Your task to perform on an android device: I need to know how much progress I've made, so I want to keep track of the progress report on the Khan Academy app.
Image 0: 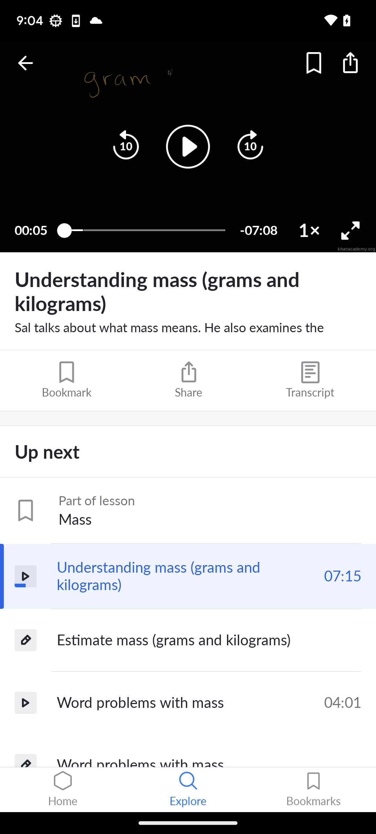
click on back page icon at upper left corner of the screen
Step 0: click (25, 63)
Image 1: 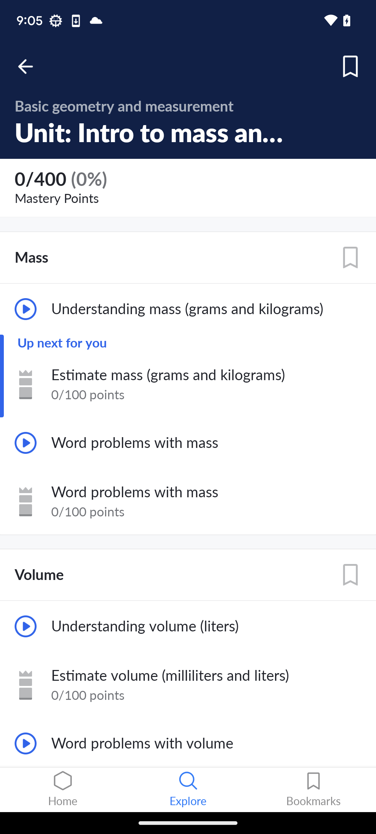
click on back page icon at upper left corner of the screen
Step 1: click (30, 66)
Image 2: 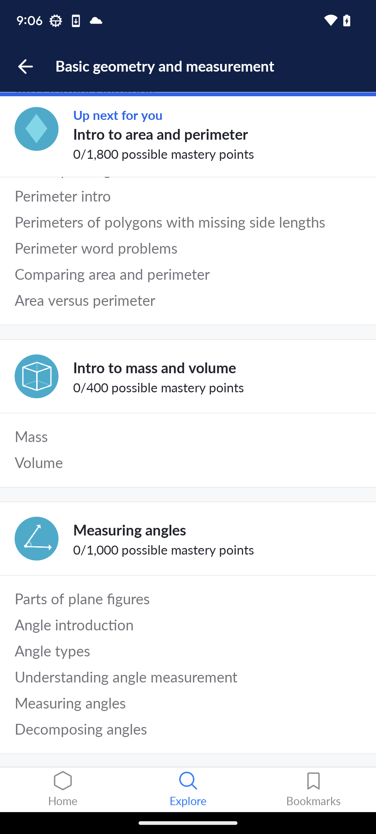
click on back page icon at upper left corner of the screen
Step 2: click (30, 66)
Image 4: 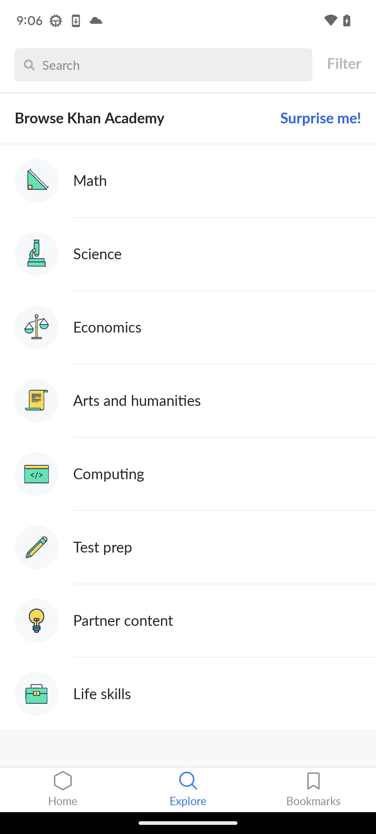
click on home button icon at lower left corner of the screen 
Step 4: click (63, 790)
Image 5: 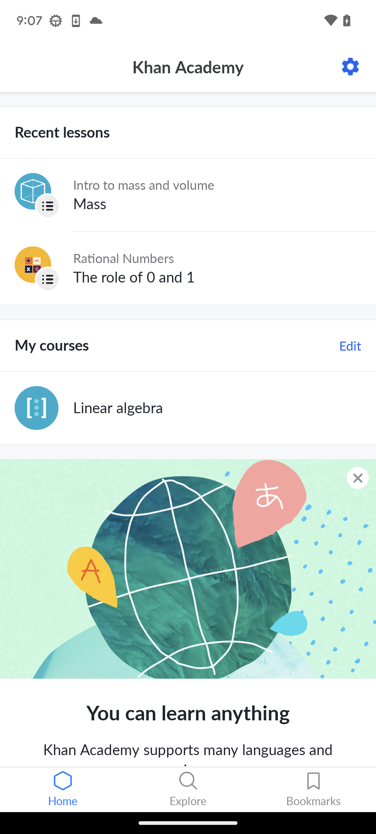
click on settings icon at upper right corner of the screen 
Step 5: click (350, 66)
Image 6: 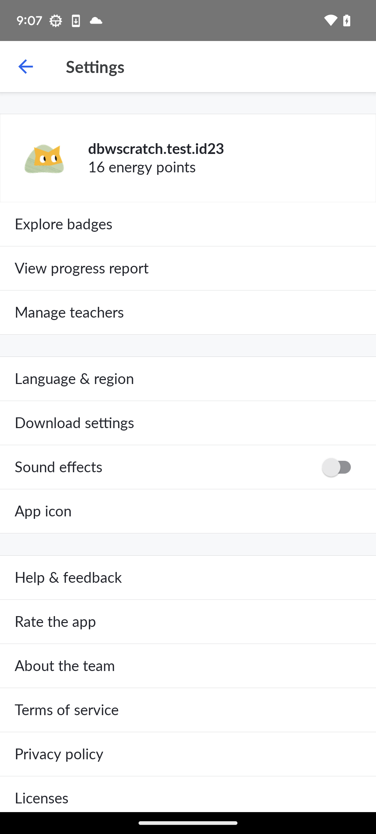
click on second option (  view progress report ) at top of the screen 
Step 6: click (180, 268)
Image 7: 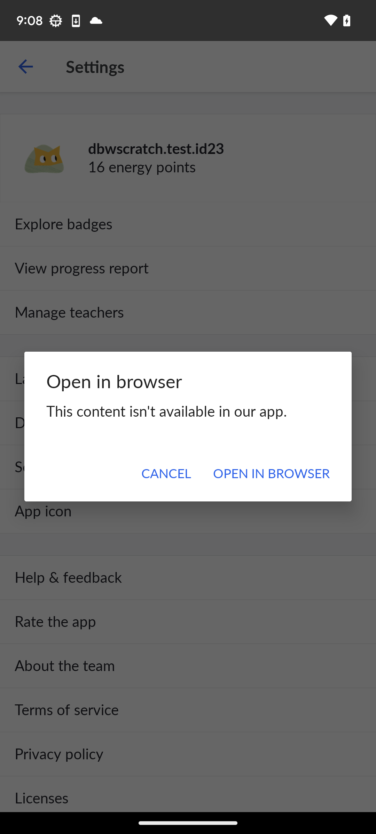
click open in browser button on pop up window at center of the screen to view the details 
Step 7: click (271, 473)
Image 8: 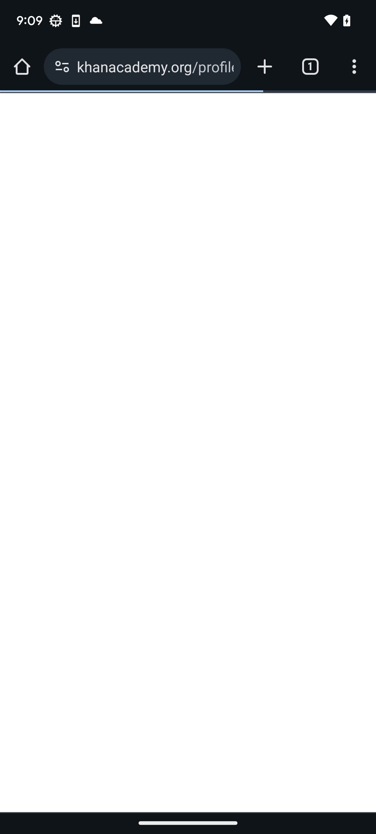
click open in browser button on pop up window at center of the screen to view the details 
Step 8: wait
Image 9: 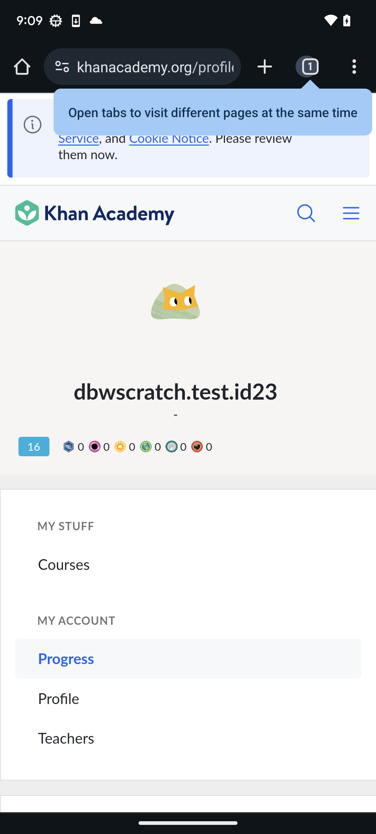
swipe down at the screen
Step 9: scroll down
Image 10: 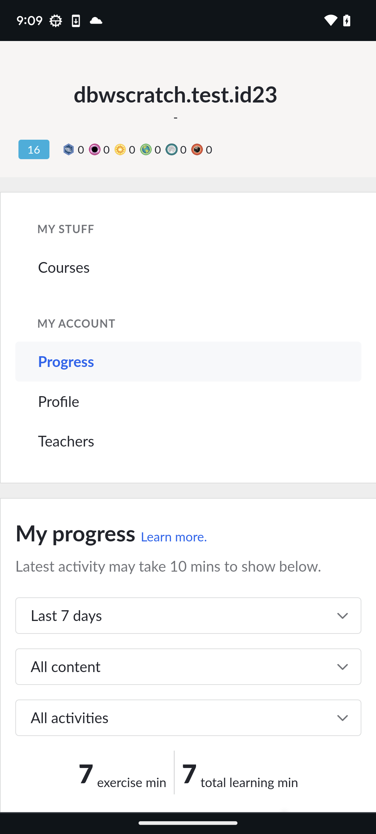
swipe down at the screen
Step 10: scroll down